Your task to perform on an android device: I am planning a family trip to Vancouver, so find an economy class flight for me for a one-way trip from Toronto Pearson International to Vancouver International Airport on December 15 for 3 adults on the Kayak app.
Image 0: 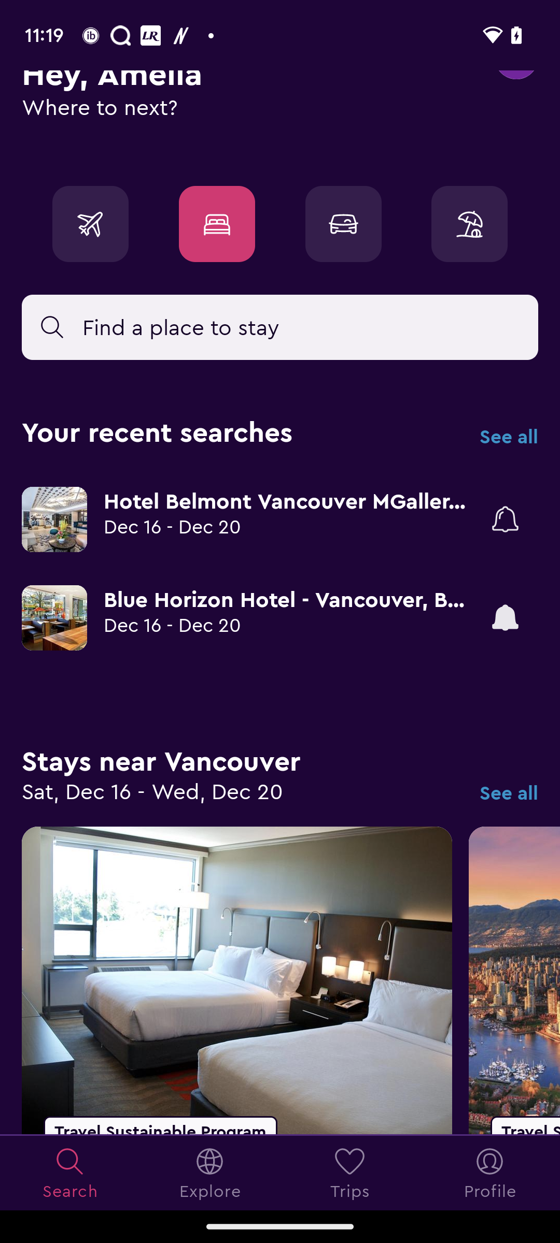
Open the KAYAK app.
Step 0: open app "KAYAK"
Image 1: 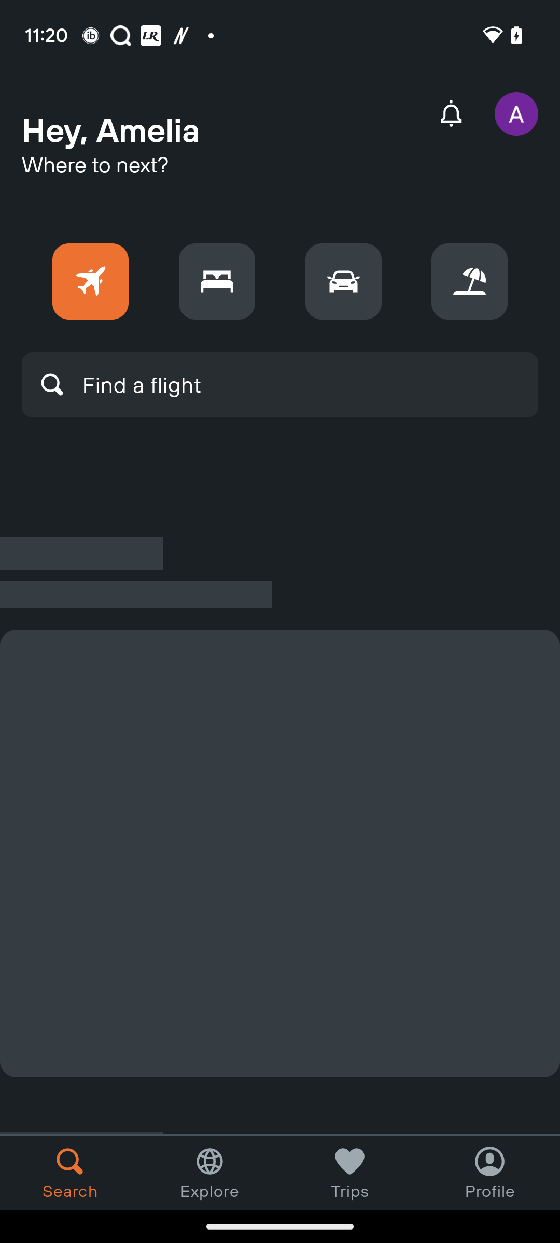
Click on the Find a flight search box.
Step 1: click (251, 388)
Image 2: 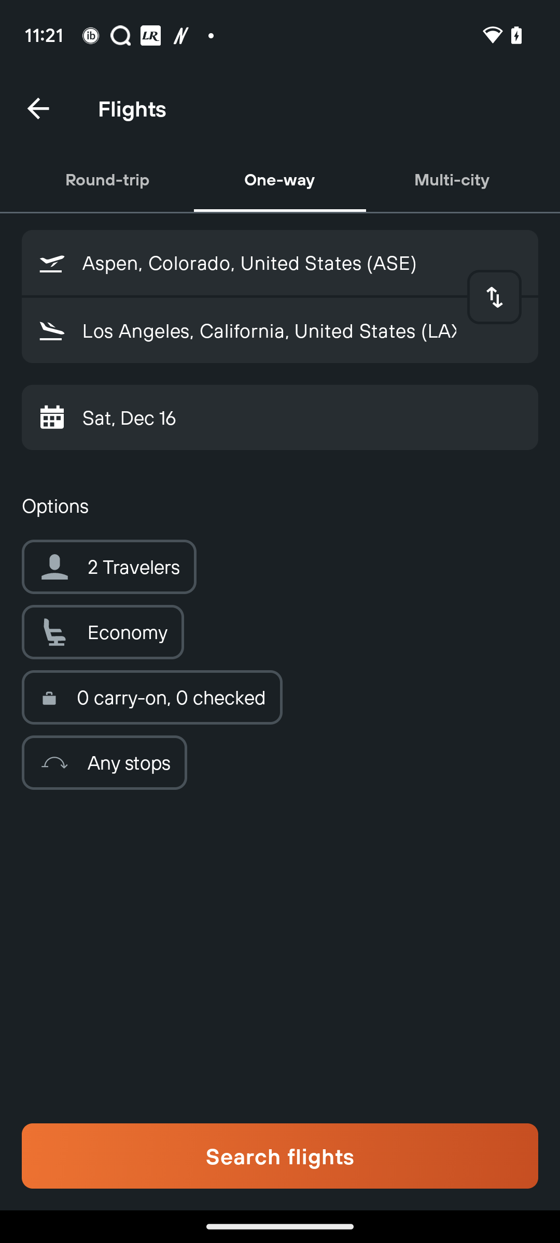
Click on the First input box.
Step 2: click (302, 263)
Image 3: 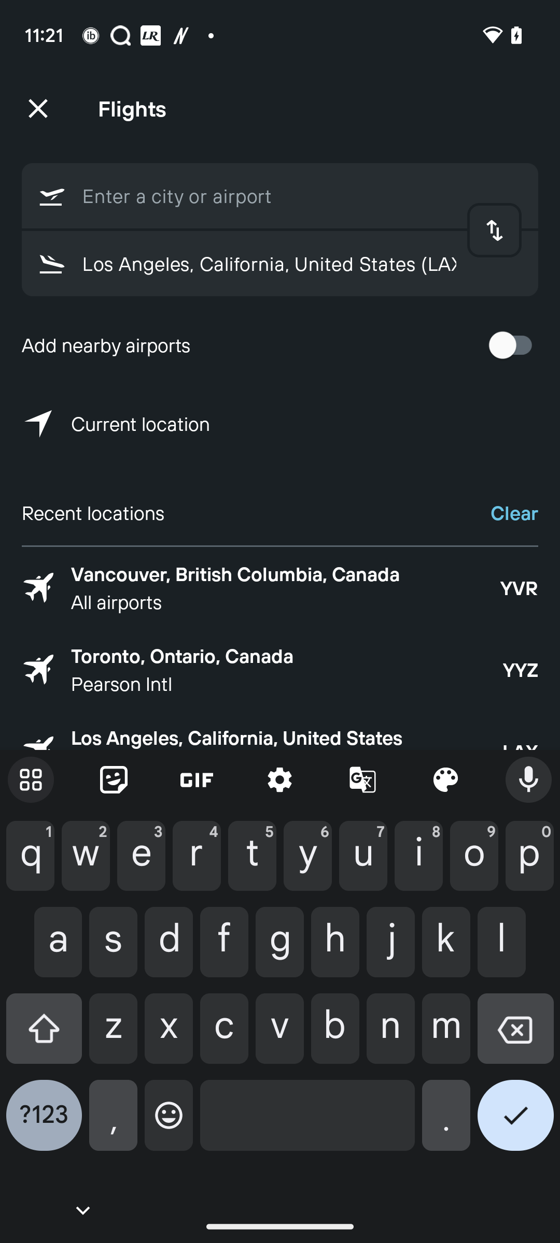
Type Toronto Pearson International in the First input box.
Step 3: type "Toronto Pearson International"
Image 4: 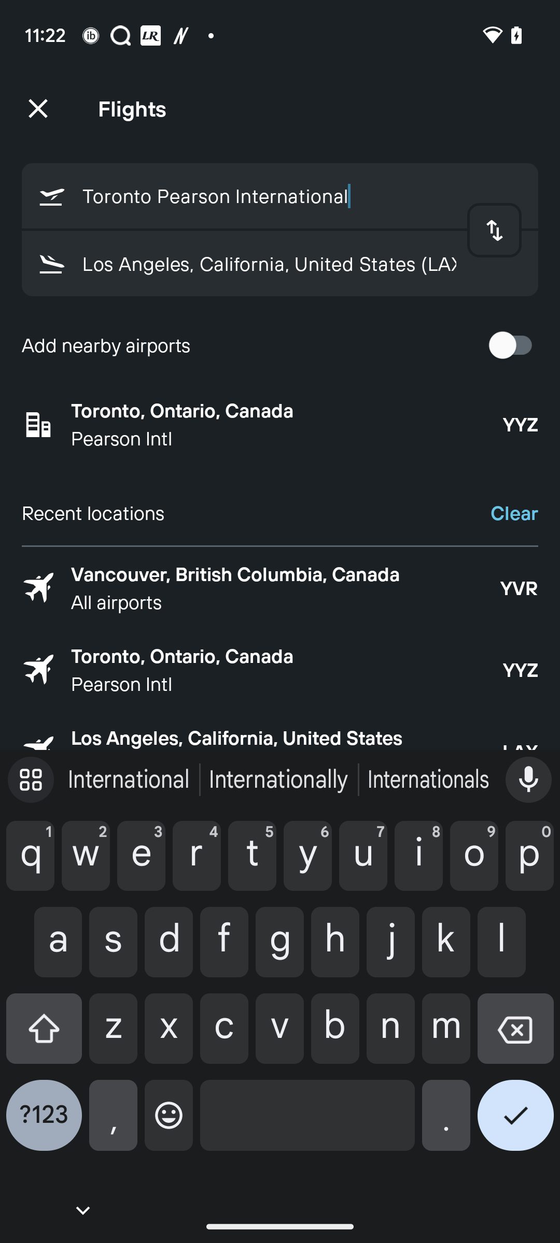
Select the first tab Toronto, Ontario ,Canada
Step 4: click (287, 410)
Image 5: 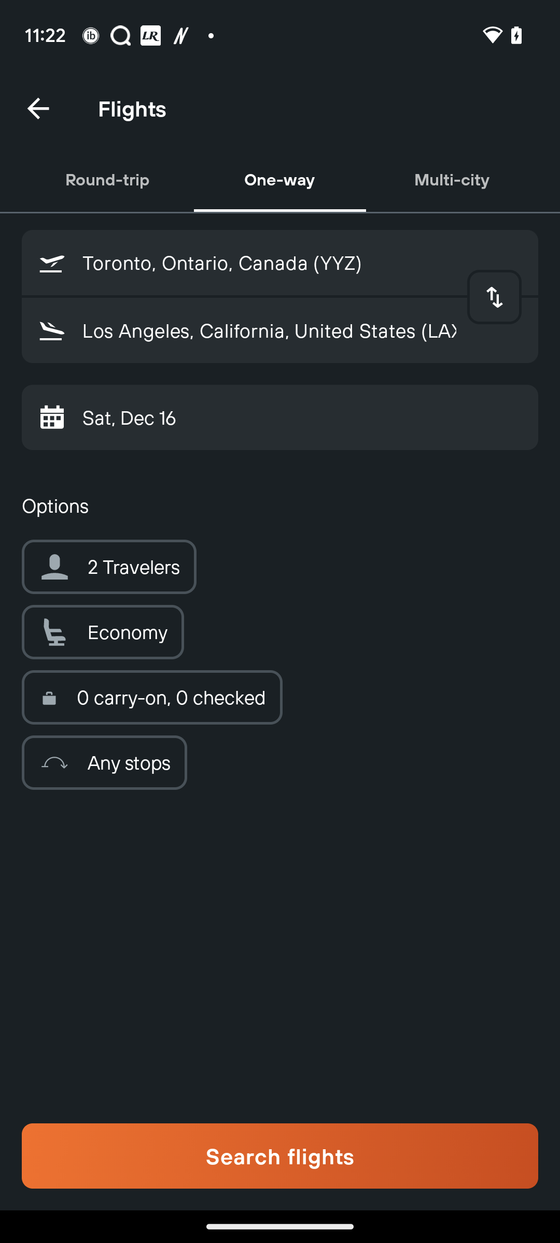
Click on the Second input box.
Step 5: click (261, 330)
Image 6: 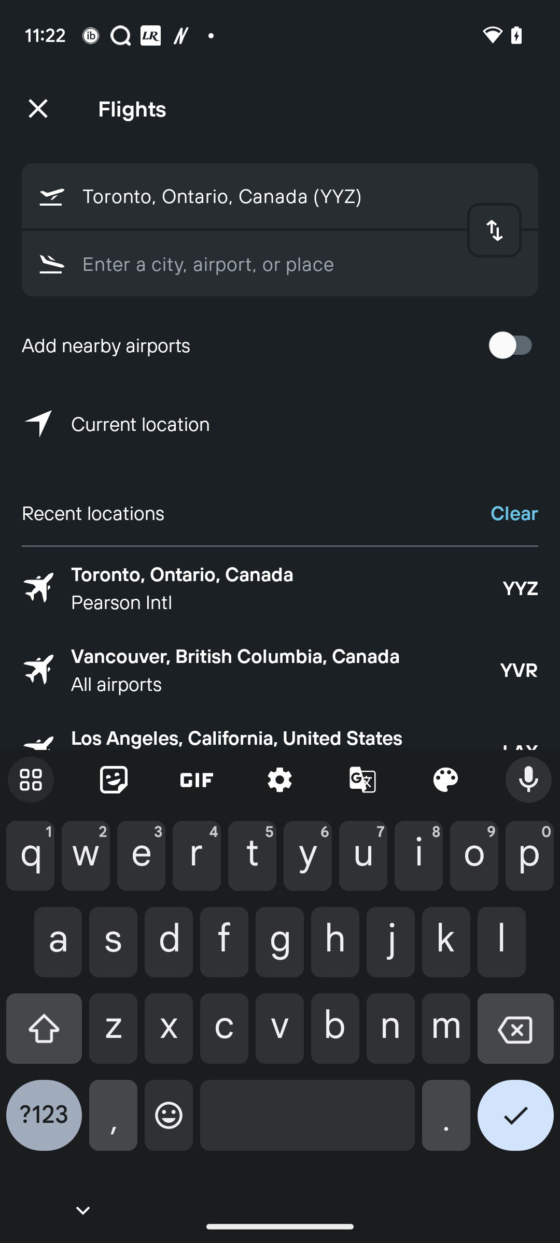
Type Vancouver International in the second input box.
Step 6: type "Vancouver International"
Image 7: 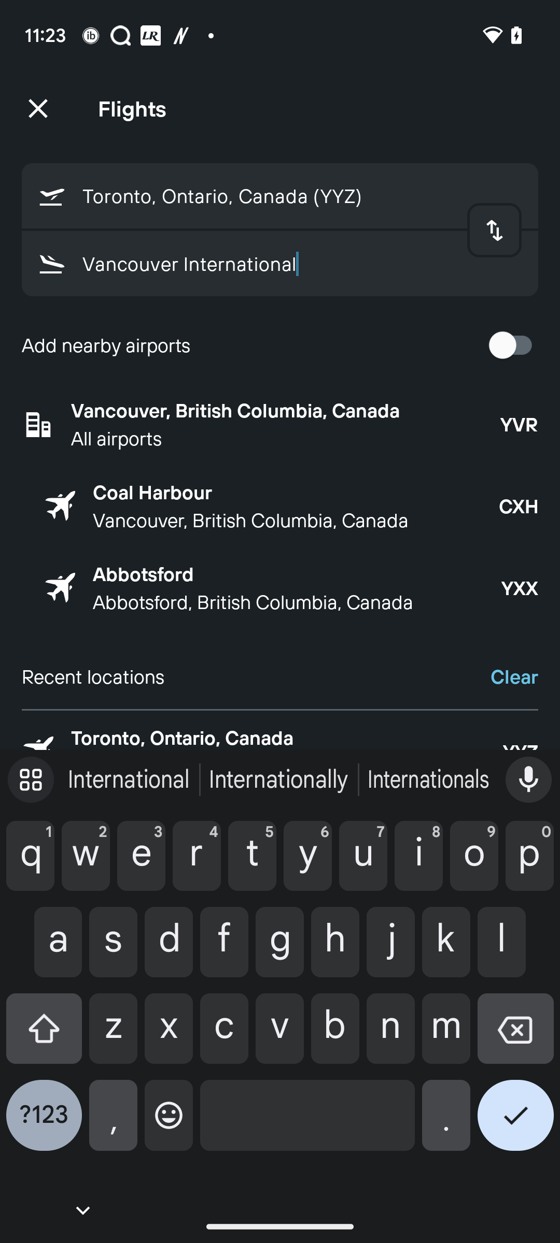
Select the first tab Vancouver British columbia, Canada
Step 7: click (285, 410)
Image 8: 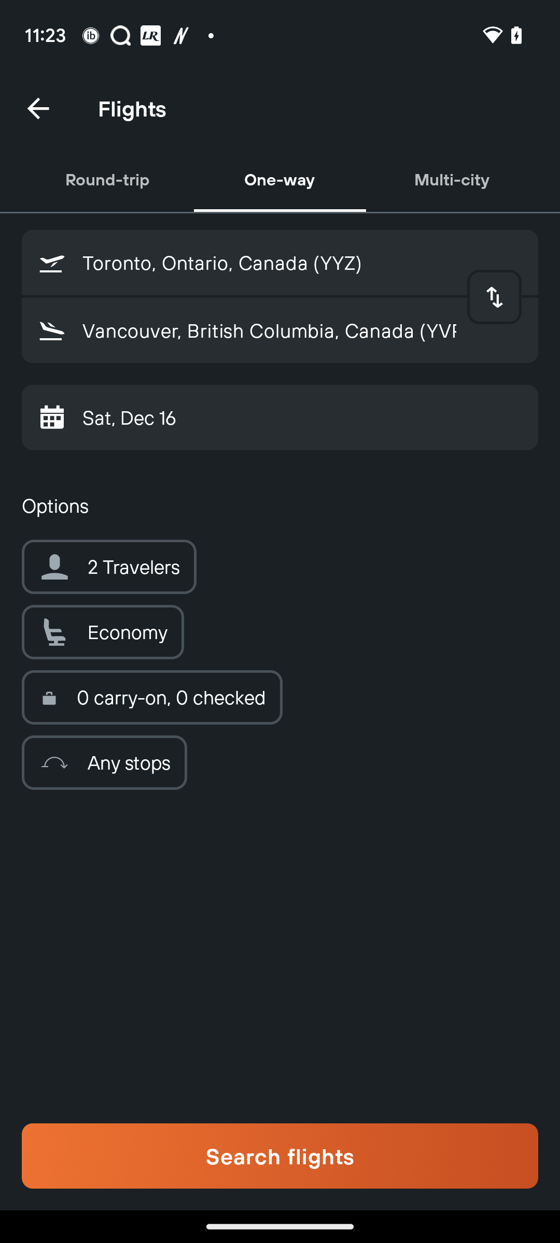
Click on the Calendar icon.
Step 8: click (49, 425)
Image 9: 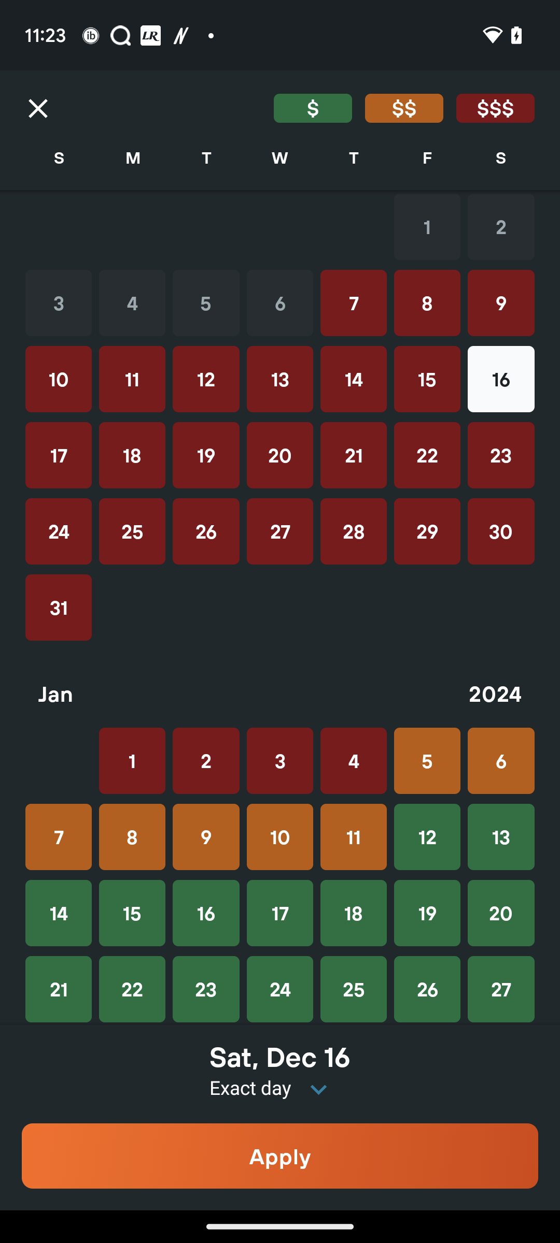
Click on the date December 15.
Step 9: click (427, 379)
Image 10: 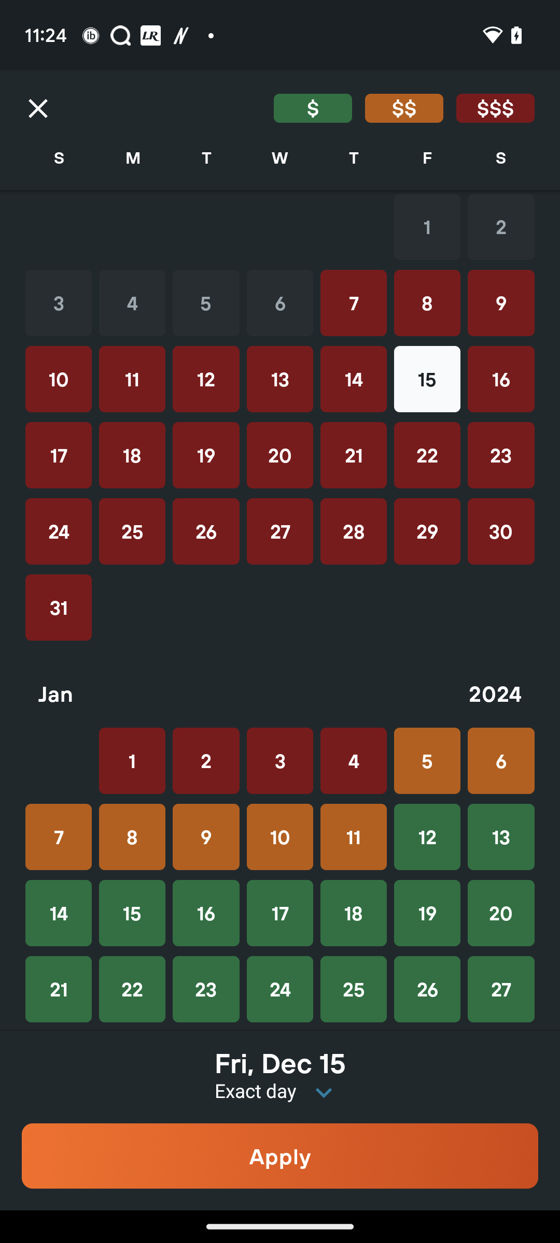
Click on the Apply button at the bottom.
Step 10: click (280, 1156)
Image 11: 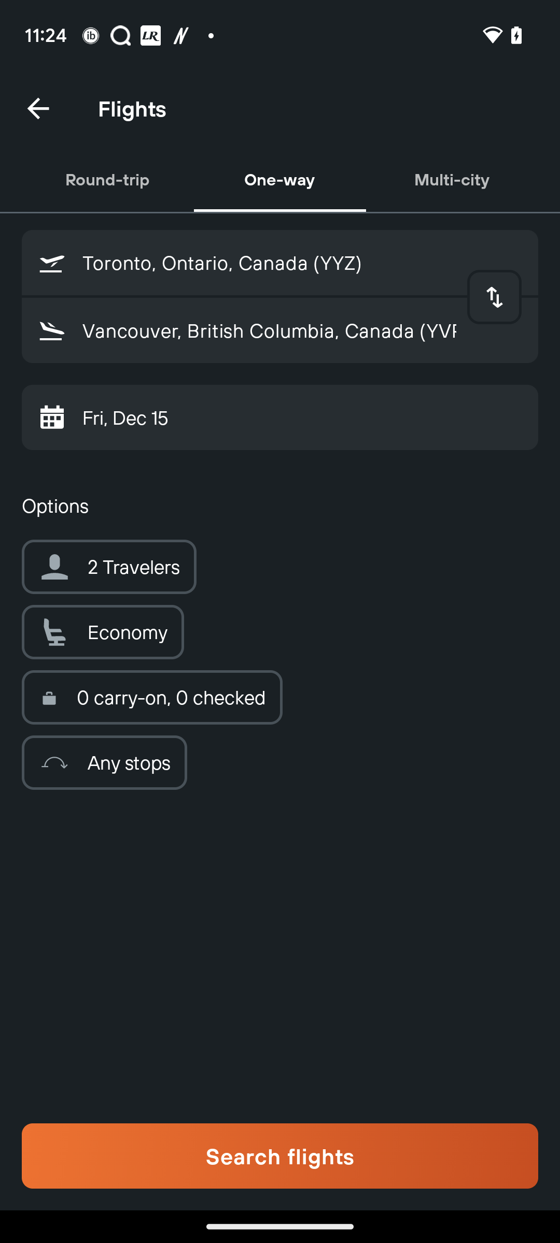
Click on the 2 Travelers tab.
Step 11: click (109, 567)
Image 12: 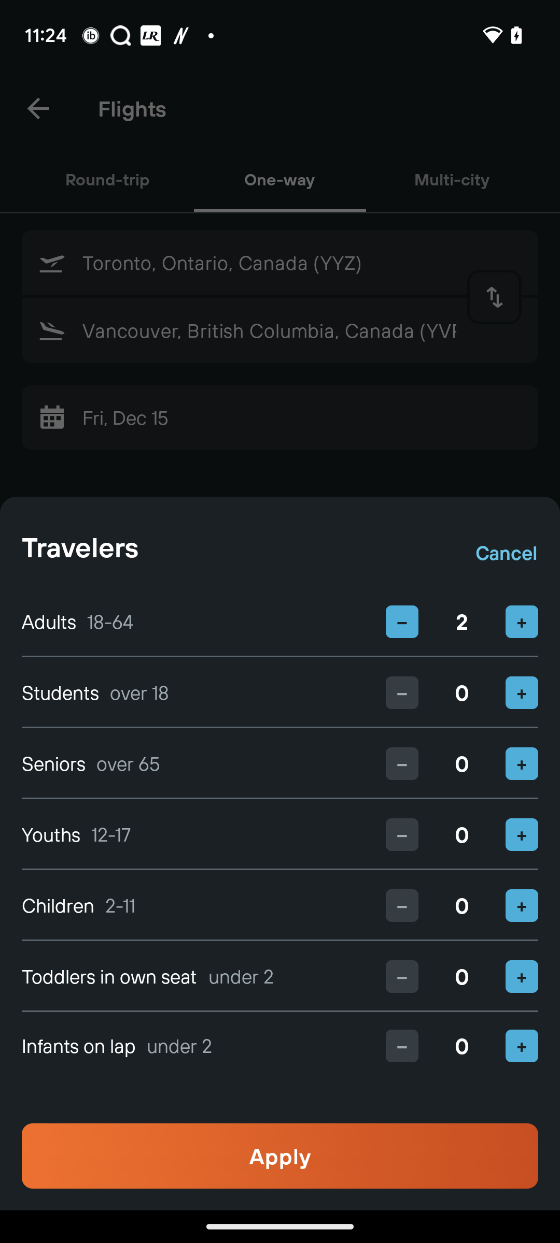
Click on the + icon  of the Adults tab.
Step 12: click (522, 621)
Image 13: 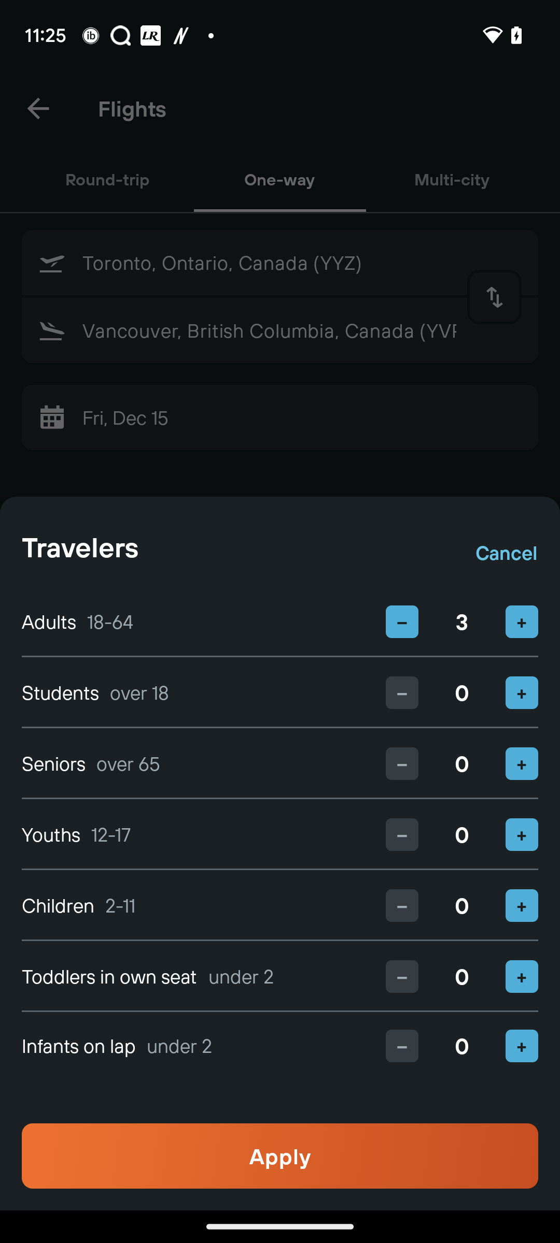
Click on the Apply button at the bottom.
Step 13: click (280, 1156)
Image 14: 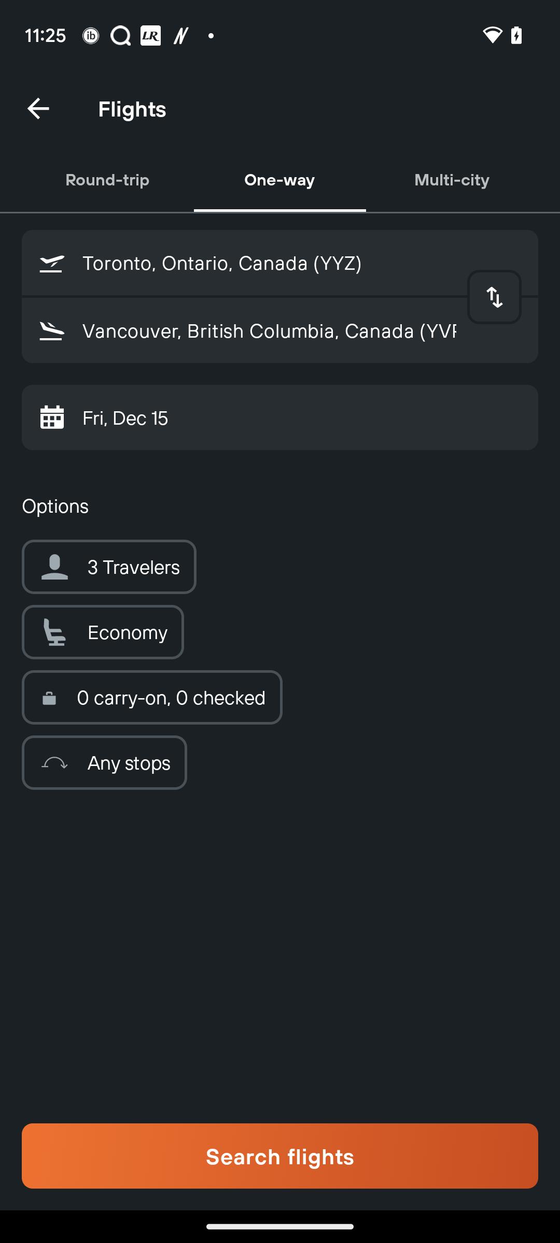
Click on the tab Search flights at the bottom.
Step 14: click (280, 1156)
Image 15: 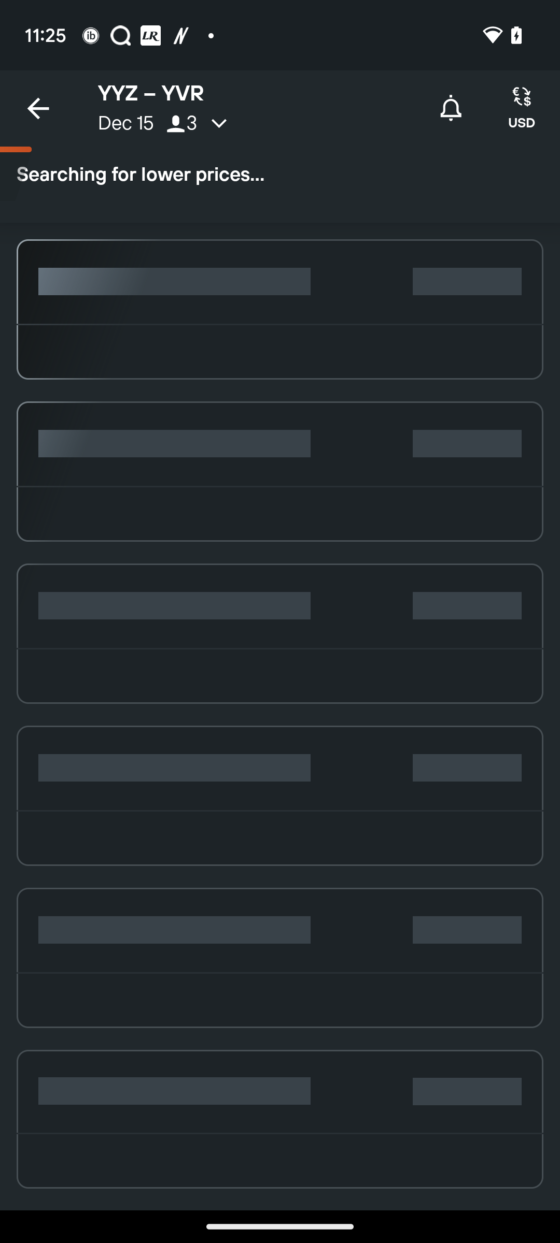
Click on the tab Search flights at the bottom.
Step 15: wait